Your task to perform on an android device: In the Sketchbook app, I should add text to the drawing saying, "I've got the deal."
Image 0: 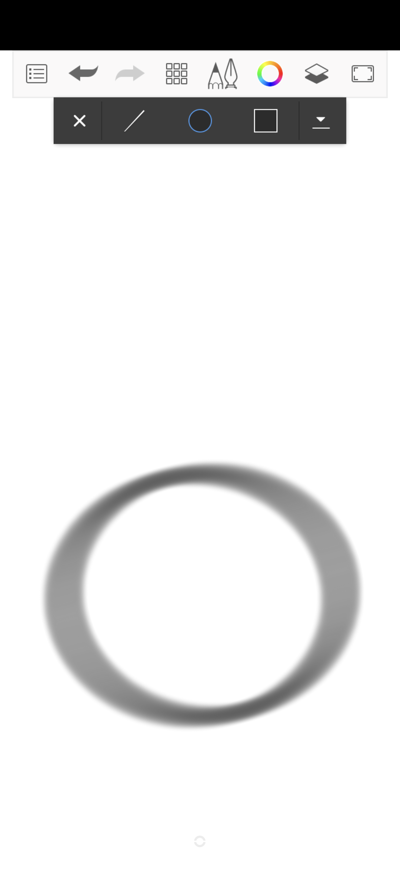
Click on the More icon at the top of the screen
Step 0: click (176, 70)
Image 1: 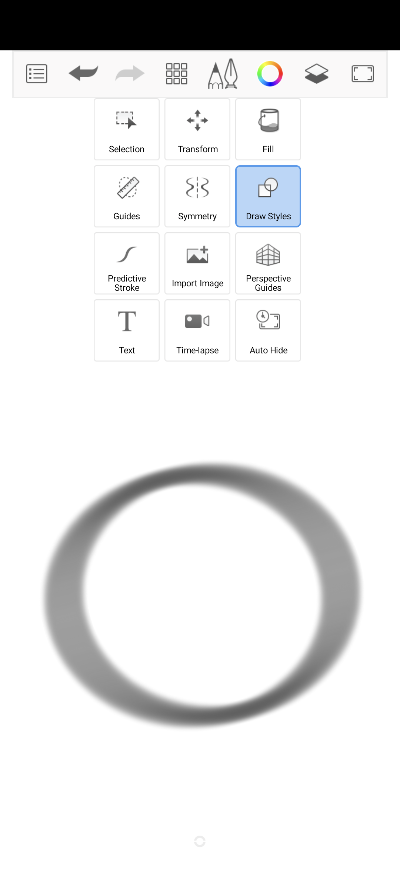
Select the Text option
Step 1: click (125, 322)
Image 2: 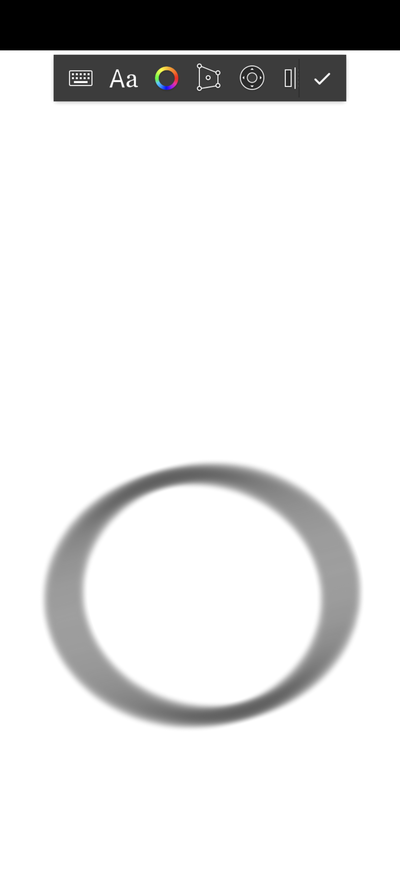
Click on the Type Text icon at the top left corner of the screen
Step 2: click (81, 81)
Image 3: 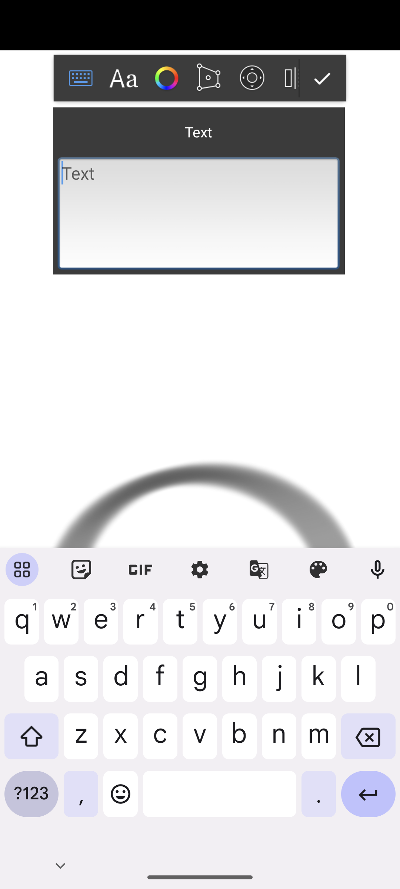
Add text as I've got the deal
Step 3: type "I've got the deal"
Image 4: 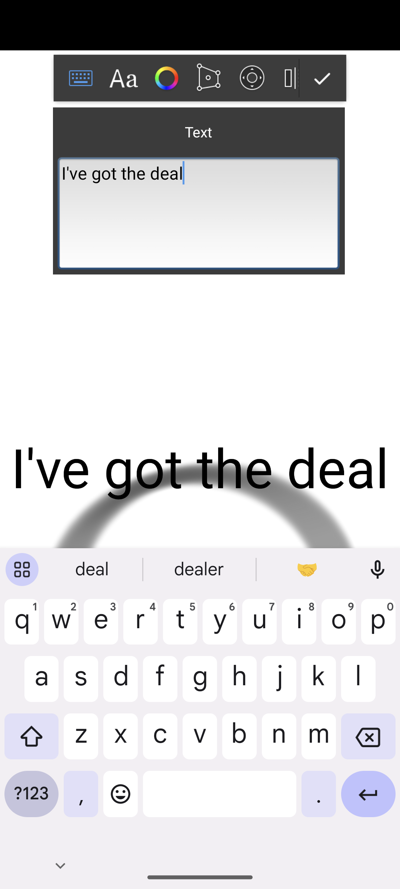
Click on the Tick icon at the top right corner of the screen
Step 4: click (319, 75)